Your task to perform on an android device: I want to shop sports shoes by size, so apply the size filter for me and view the shoes in the size "8" for me on the Flipkart app.
Image 0: 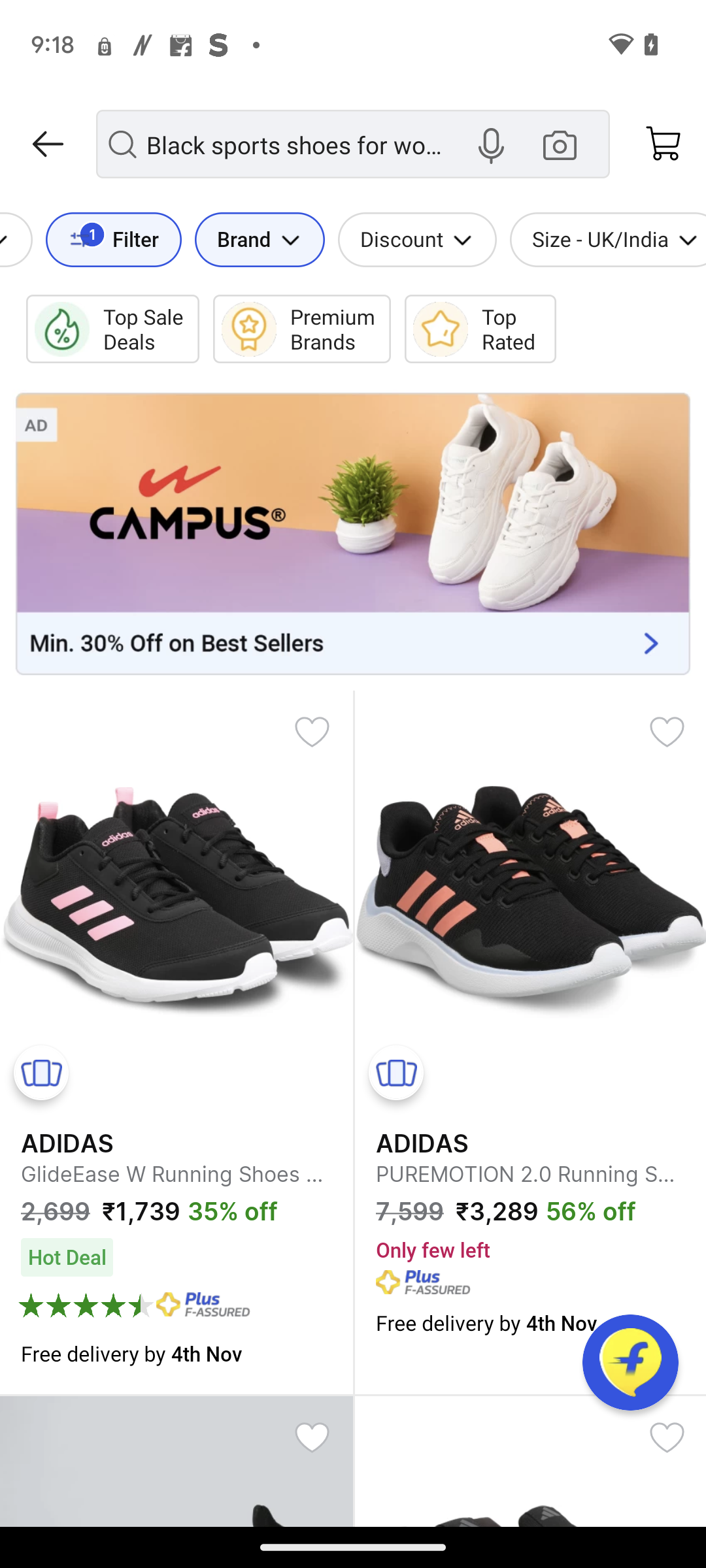
Click on the size tab.
Step 0: click (600, 239)
Image 1: 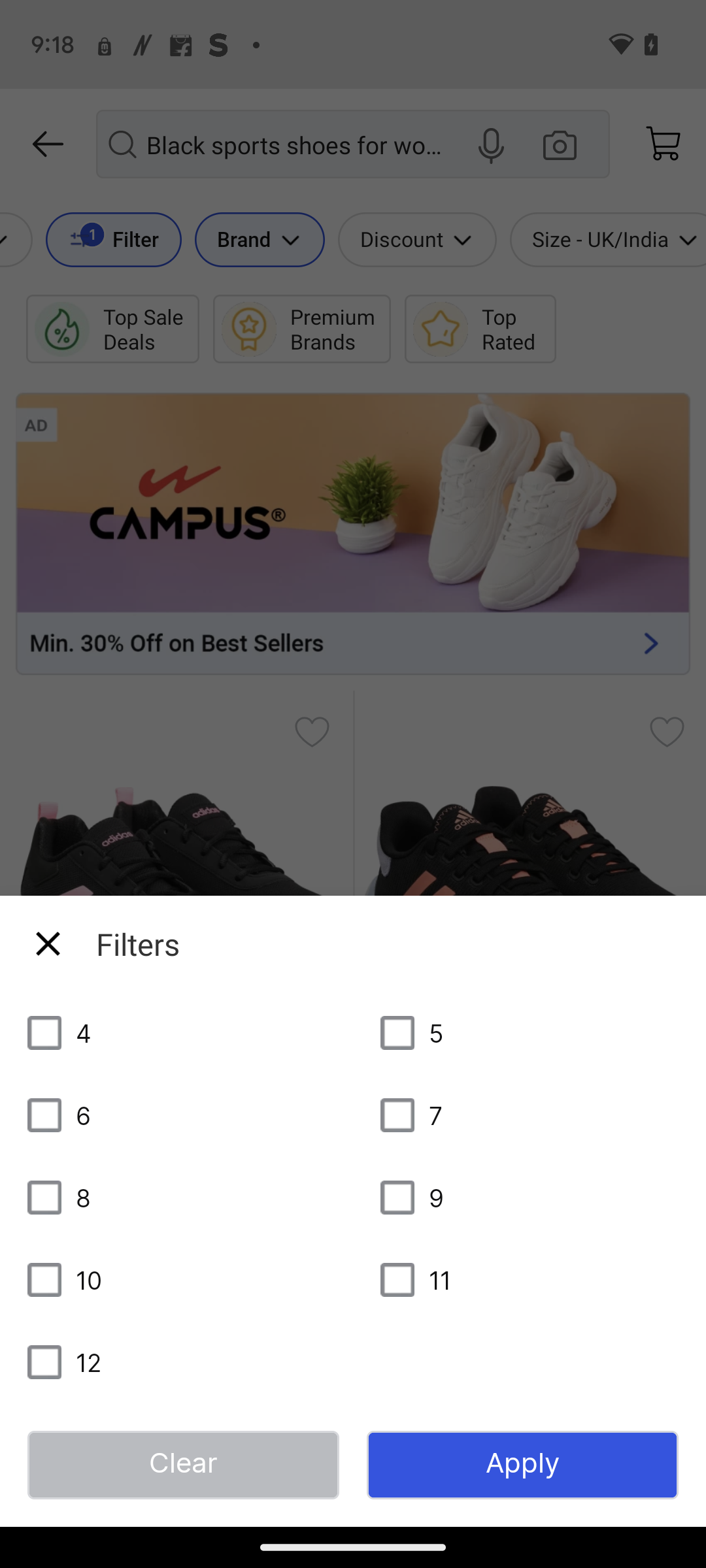
Select the size "8"in the given list.
Step 1: click (44, 1198)
Image 2: 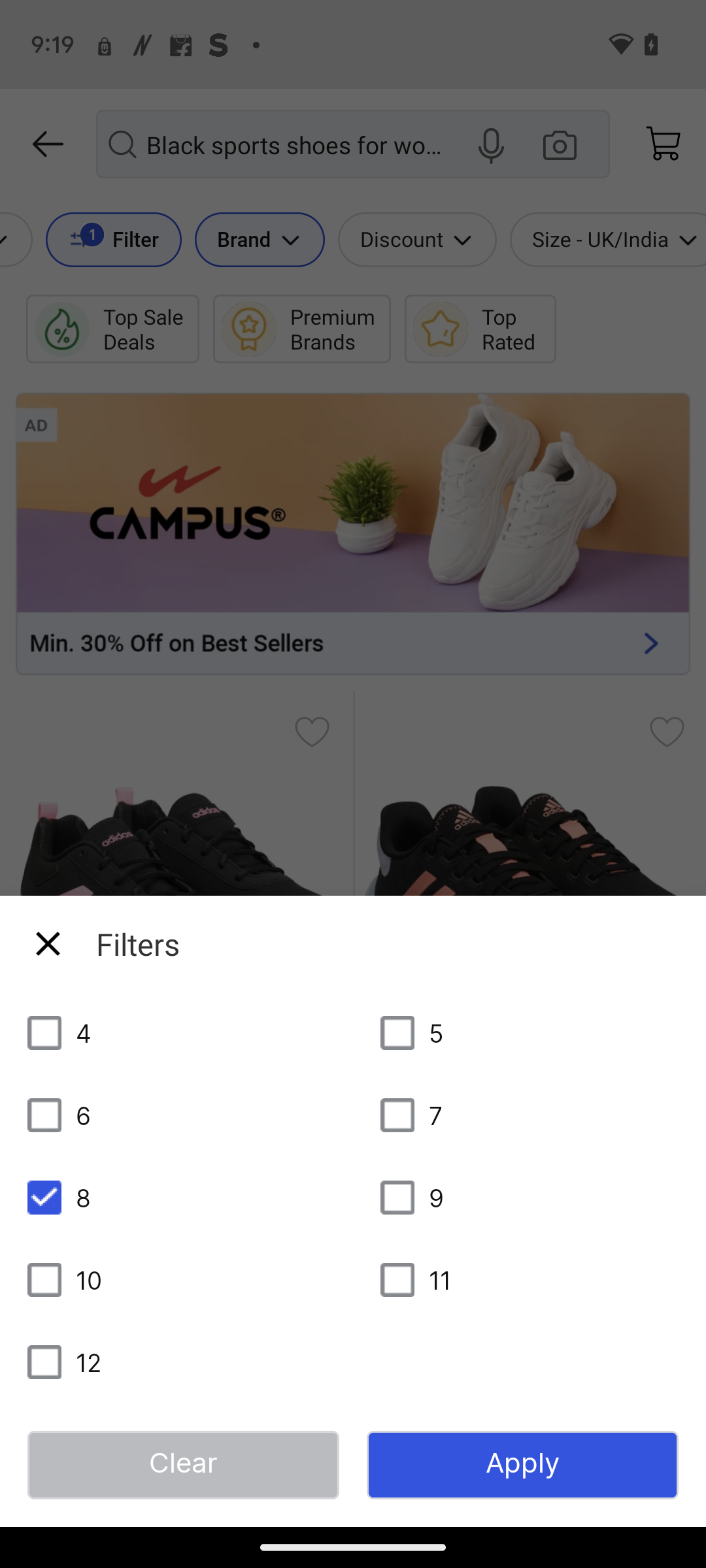
Click on the tab Apply at the bottom right corner of the screen.
Step 2: click (522, 1465)